Your task to perform on an android device: Open Decathlon app and search for the Archery Bows in the Archery category
Image 0: 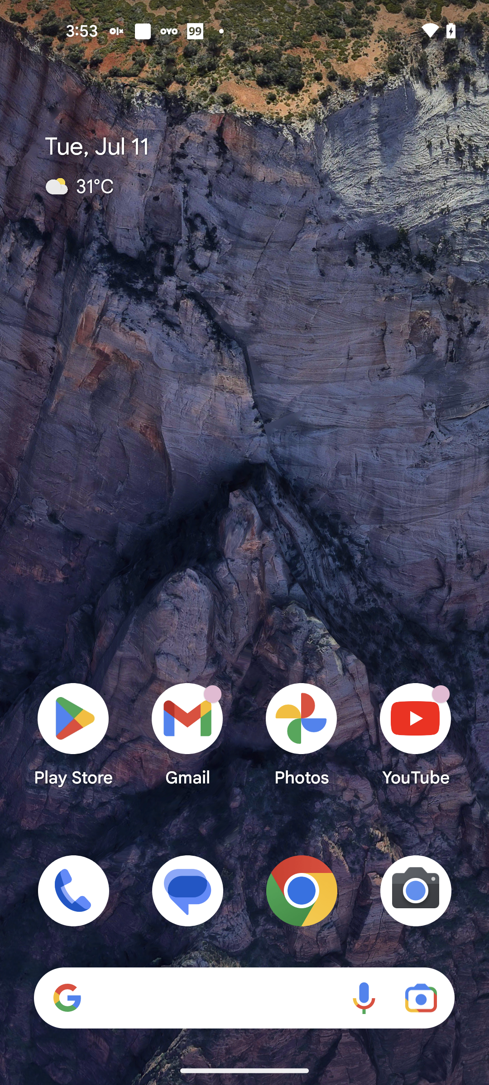
Open Decathlon app
Step 0: open app "Decathlon"
Image 2: 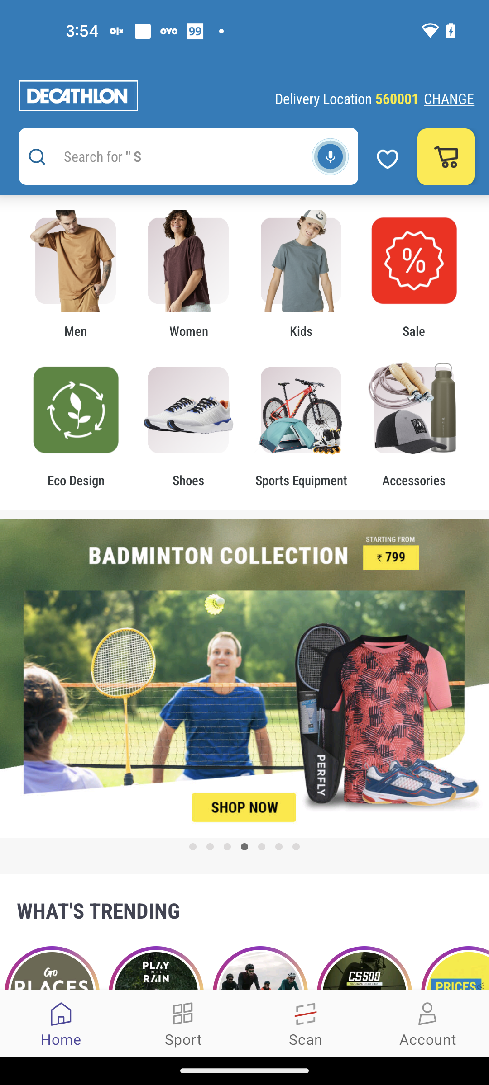
Go to the Sport tab
Step 2: click (183, 1023)
Image 3: 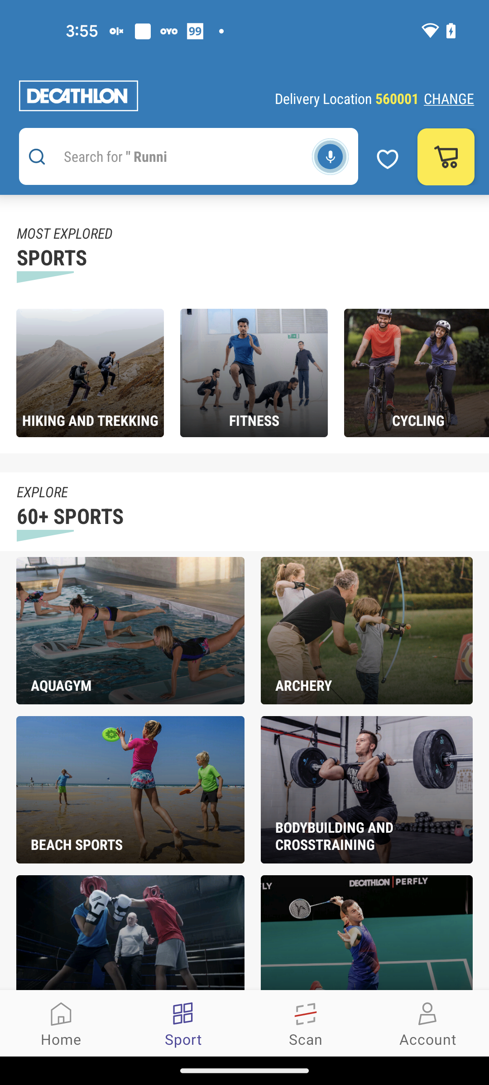
Open the Archery category
Step 3: click (352, 631)
Image 4: 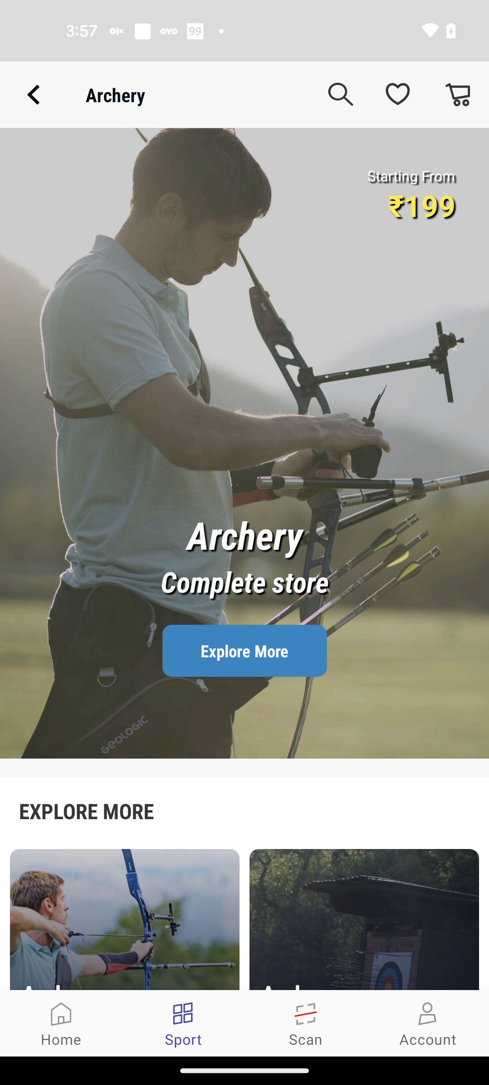
Swipe up to view more Products
Step 4: scroll down
Image 5: 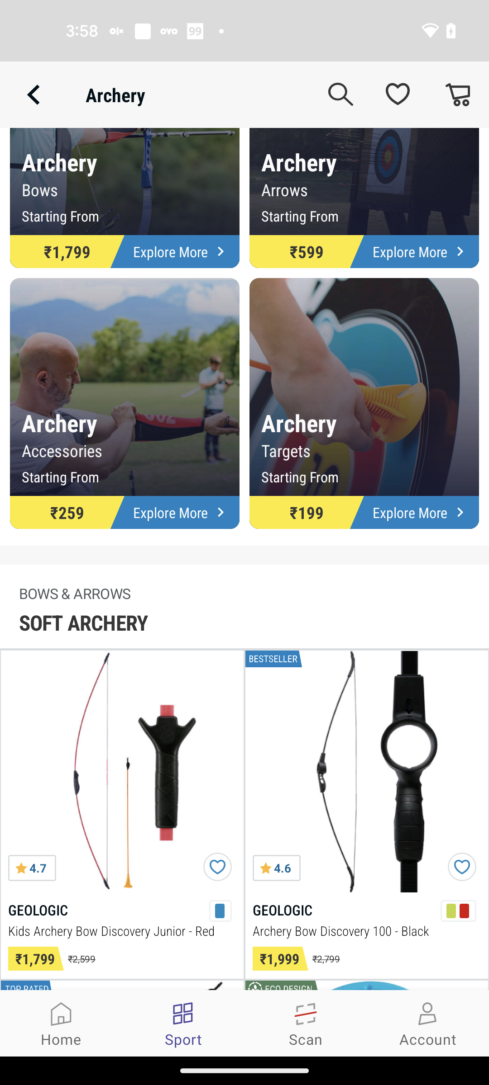
Swipe up to view more Products
Step 5: scroll down
Image 6: 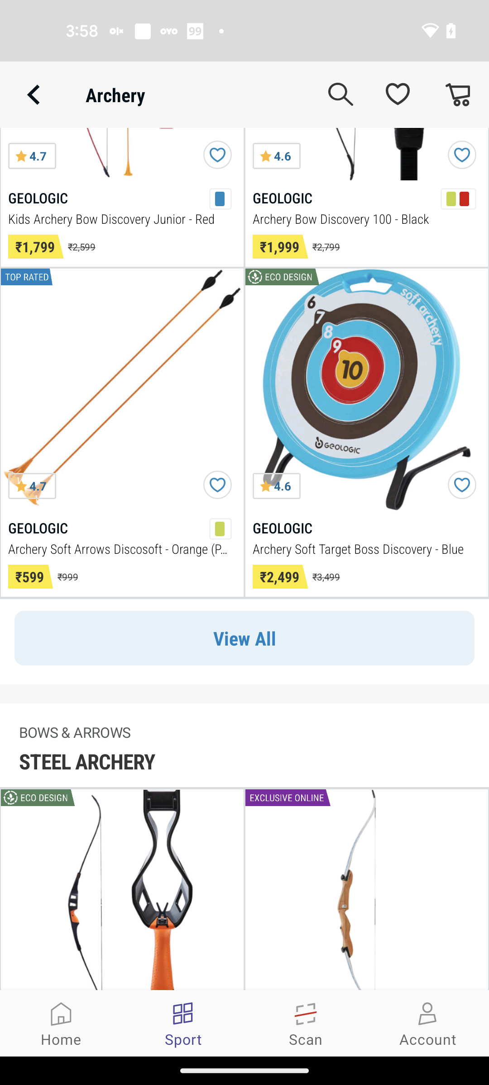
Click on the view all option
Step 6: click (244, 638)
Image 7: 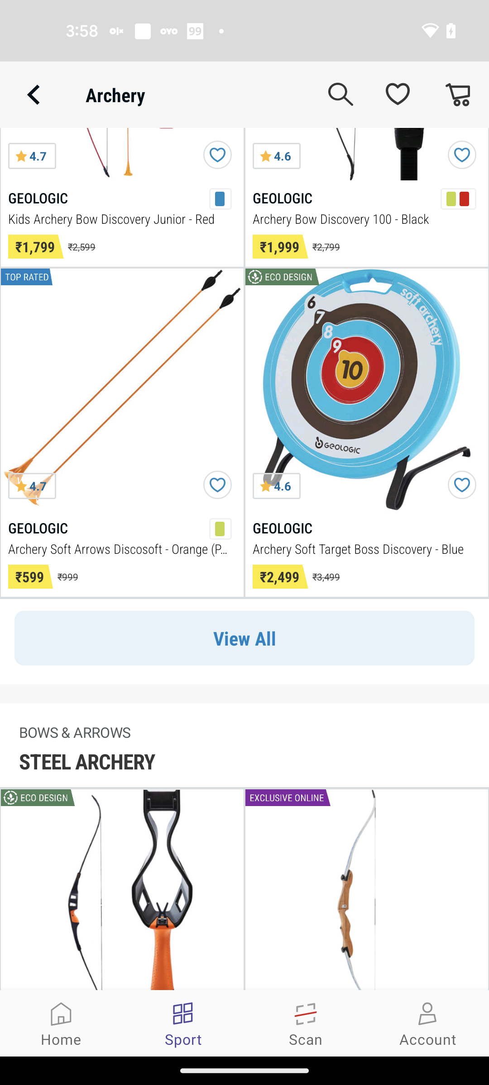
Click on the view all option
Step 7: click (244, 638)